Your task to perform on an android device: I don't have a Screwdrive in my tool kit, so search for a screwdriver kit for me in the Banggood app.
Image 0: 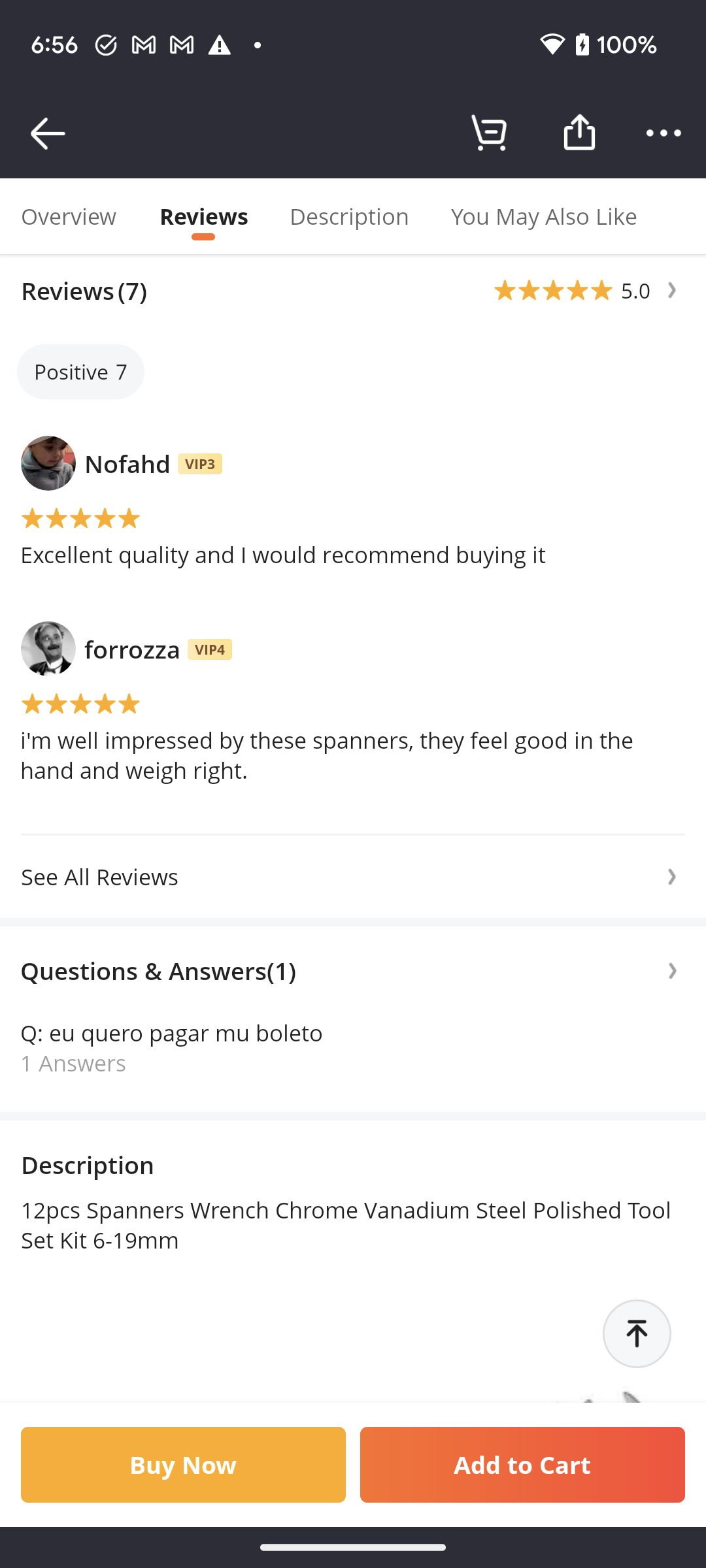
Go back to the previous page to view the search option.
Step 0: press back button
Image 2: 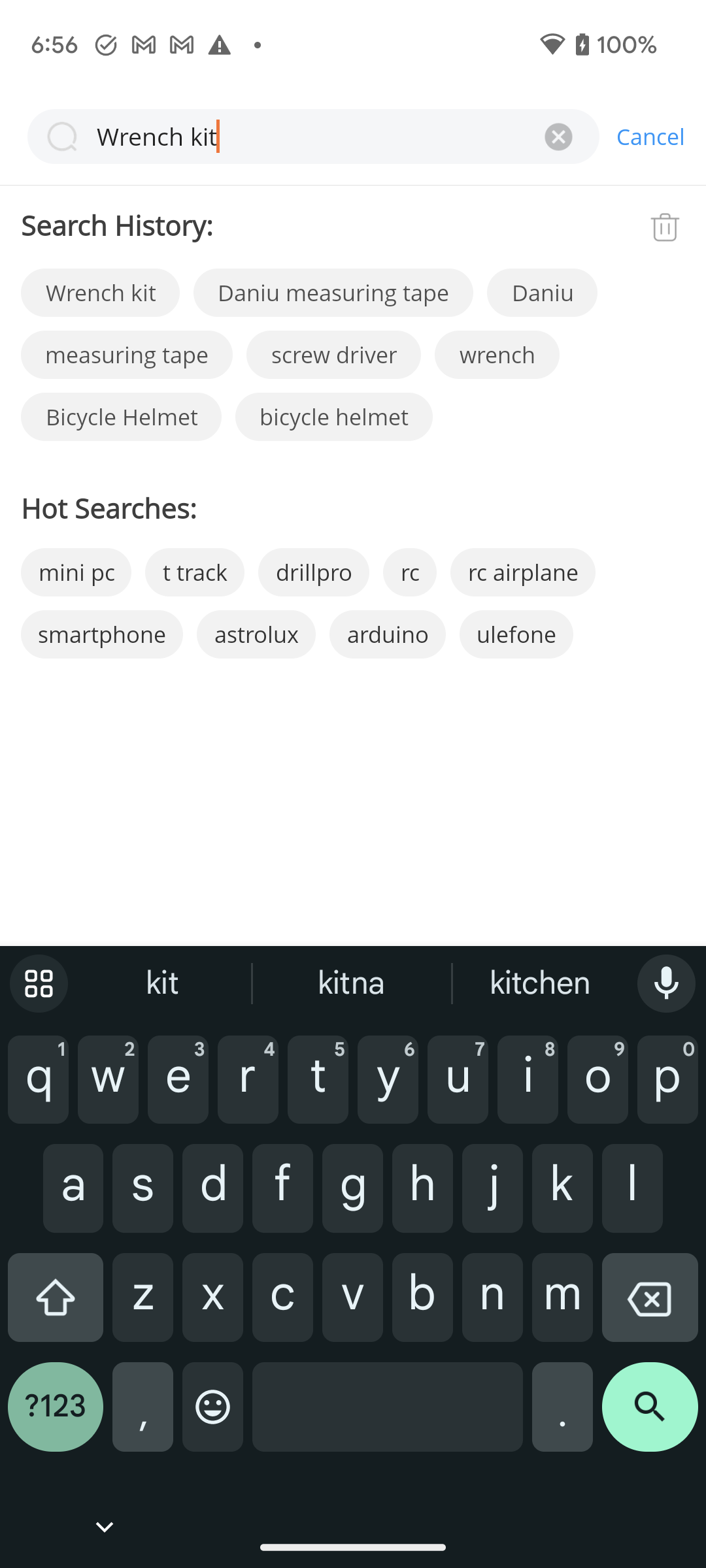
Click on the cross icon of the search bar to clear the search bar.
Step 2: click (558, 136)
Image 3: 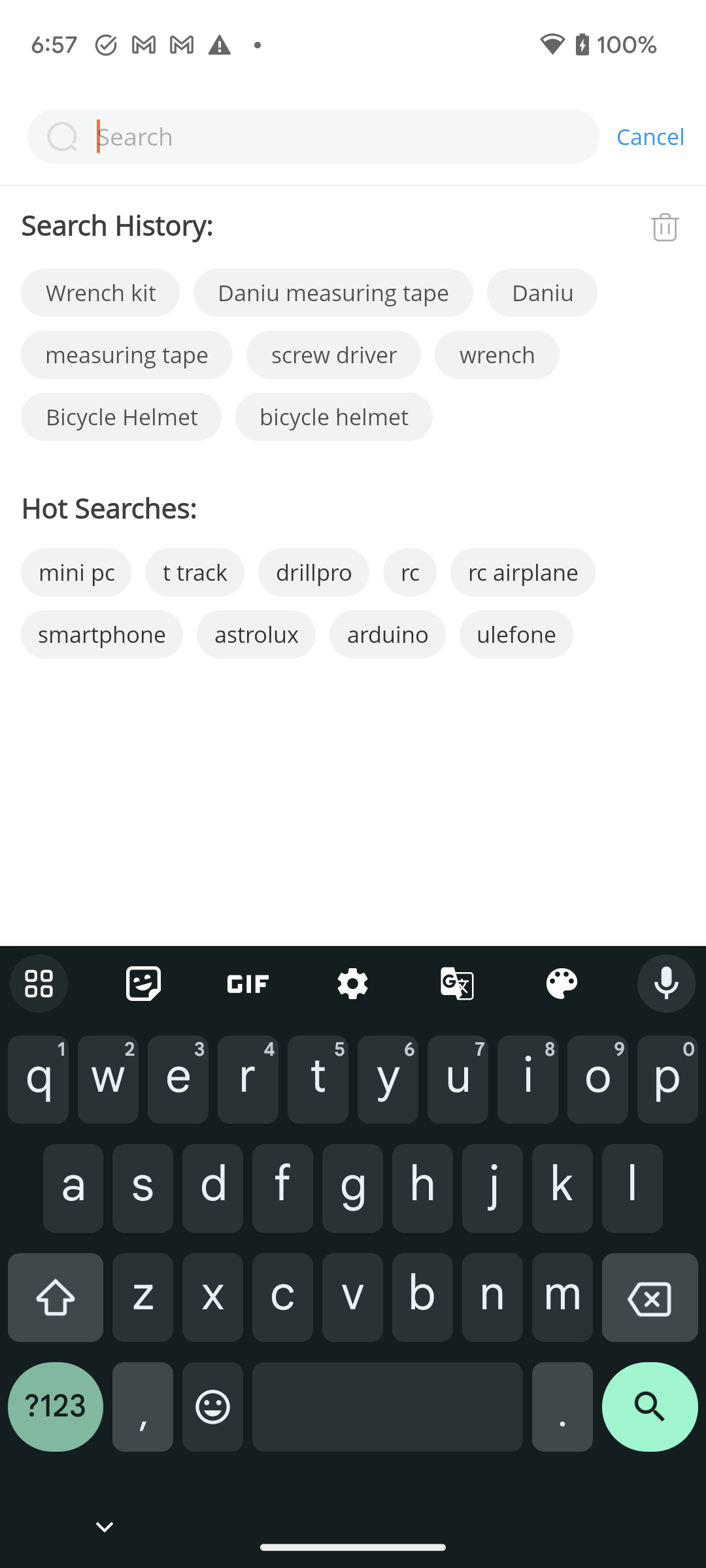
Type Screwdriver kit in the search bar to search for the screwdriver kit.
Step 3: type "Screwdriver kit"
Image 4: 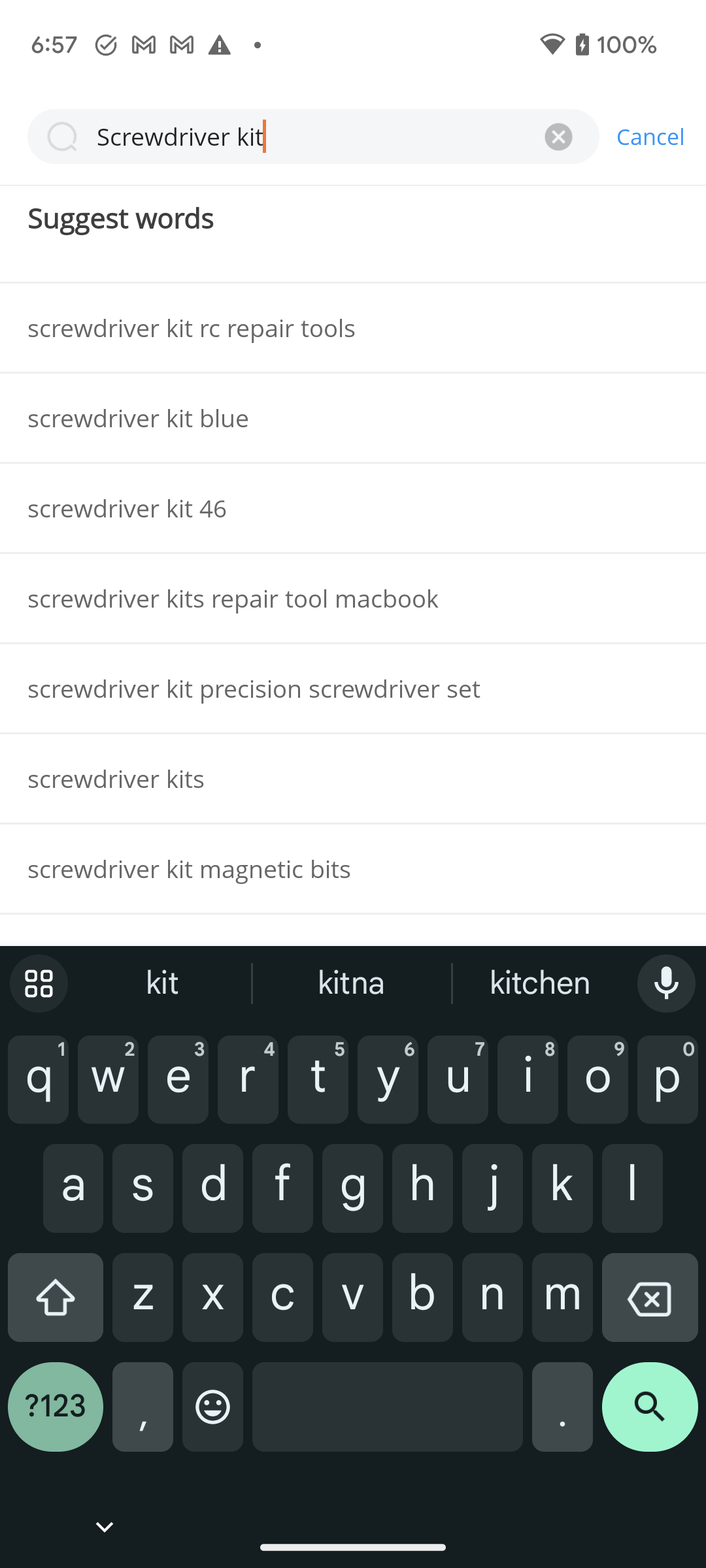
Click on the search icon at the bottom right corner of the screen to view the search result.
Step 4: click (650, 1417)
Image 5: 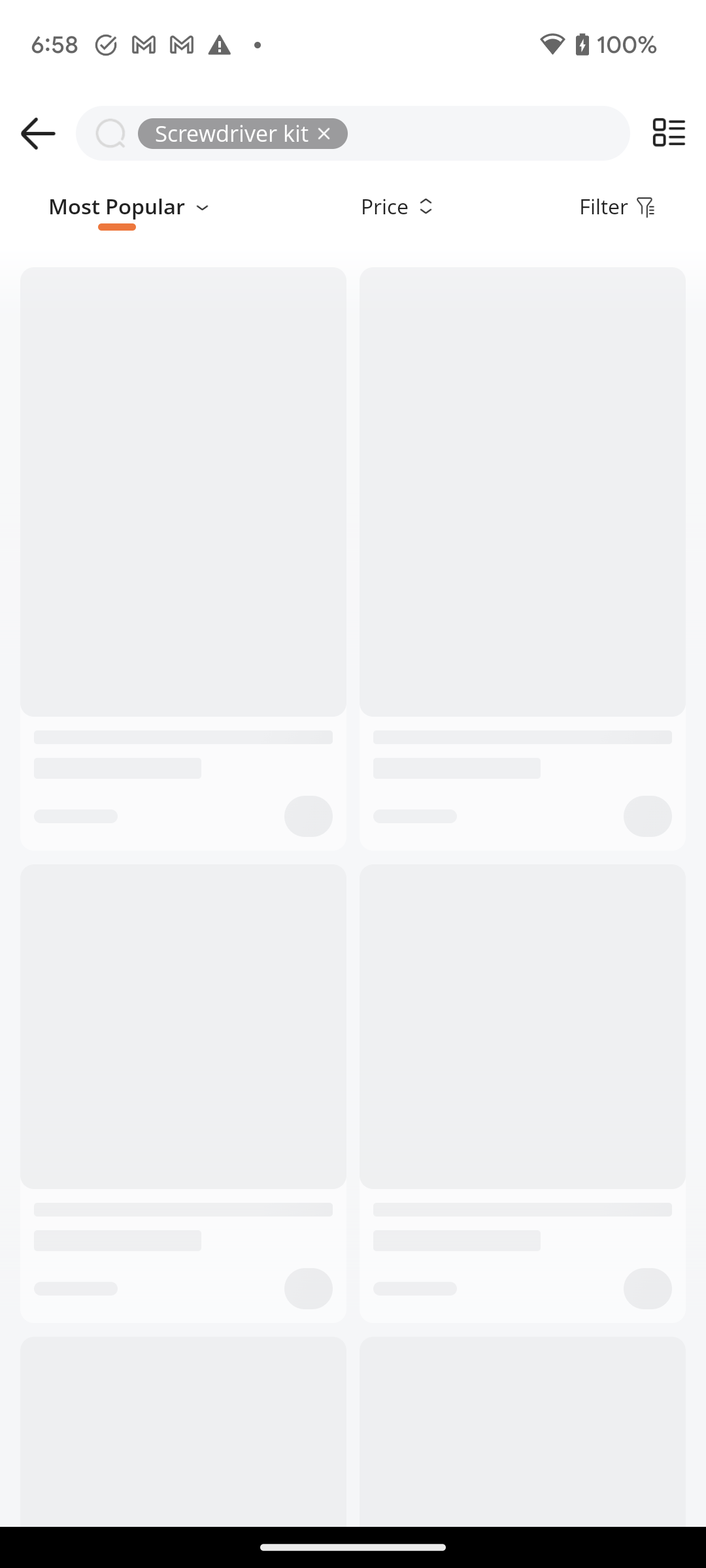
Click on the search icon at the bottom right corner of the screen to view the search result.
Step 5: wait